Your task to perform on an android device: In the Calendar app, create an event called a book fair because I have a book fair to attend on Sunday with my friends.
Image 0: 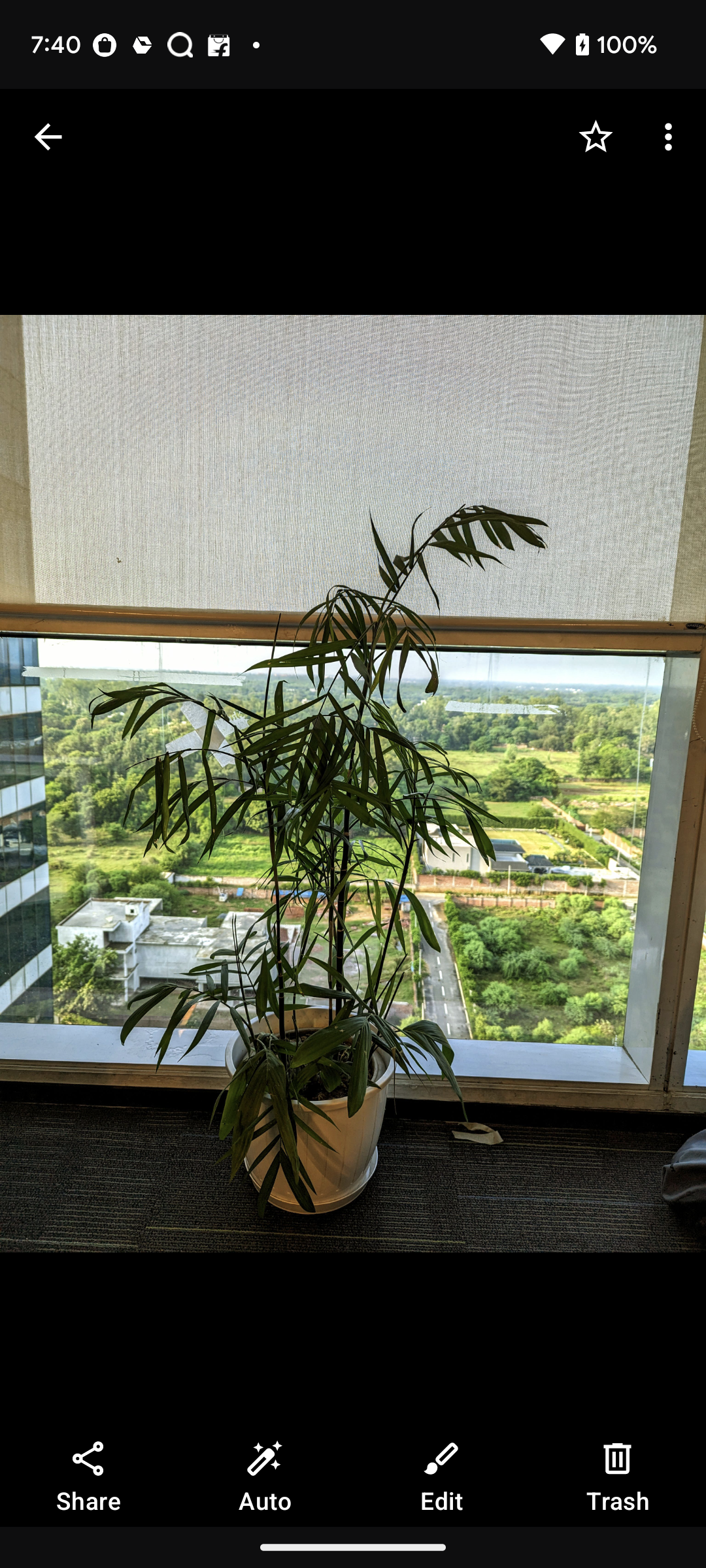
Open the calendar app.
Step 0: open app "Calendar"
Image 1: 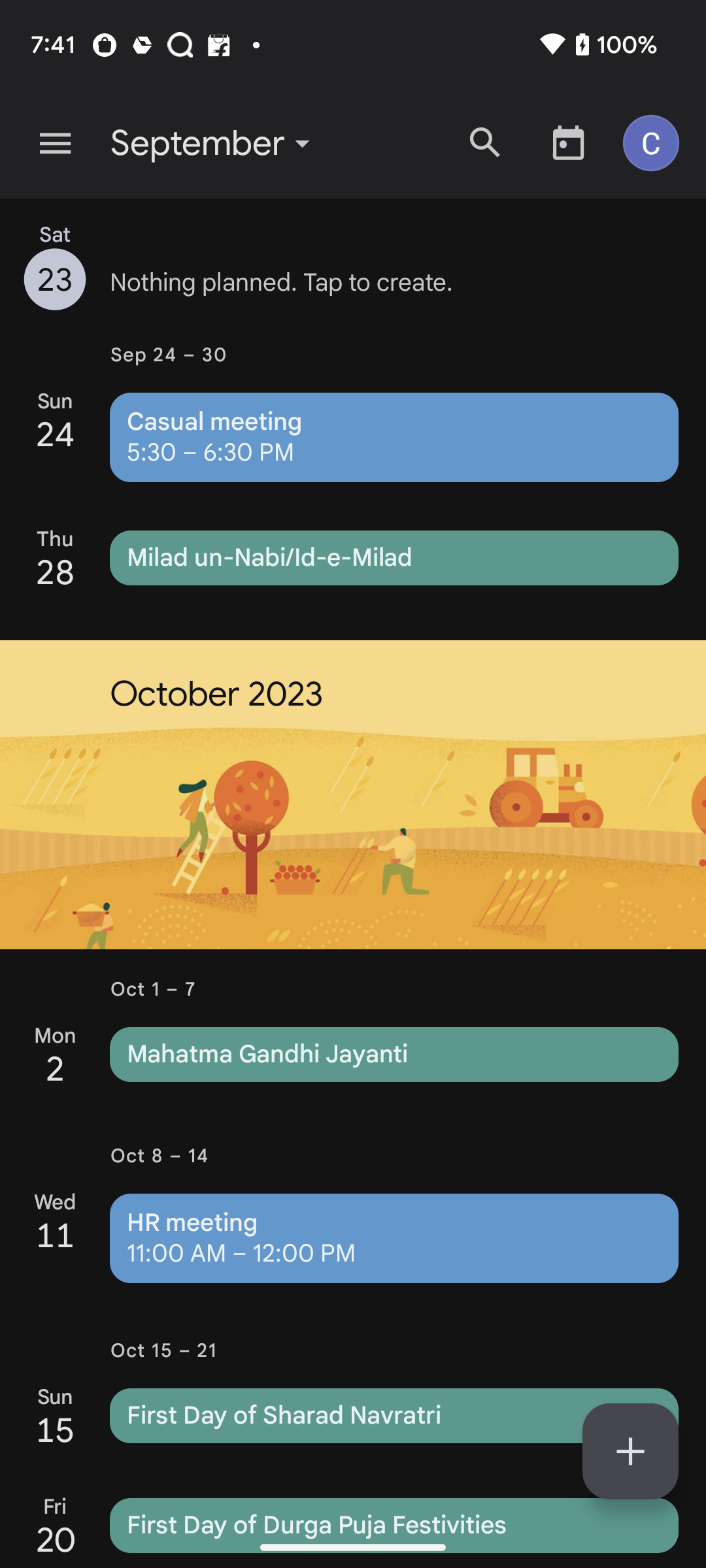
Click on the add icon at the bottom right corner of the screen.
Step 1: click (630, 1451)
Image 2: 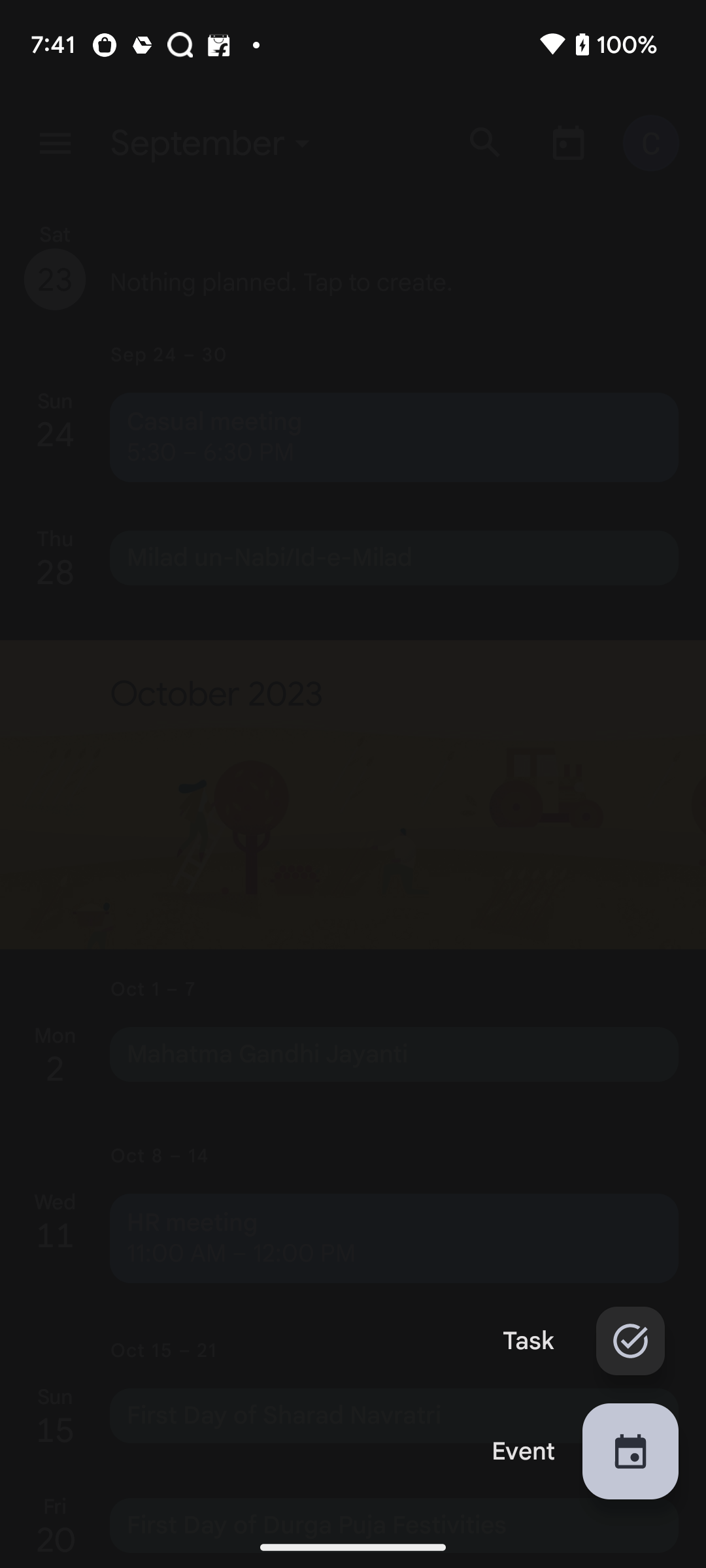
Click on the event option at the bottom right corner of the screen.
Step 2: click (630, 1451)
Image 3: 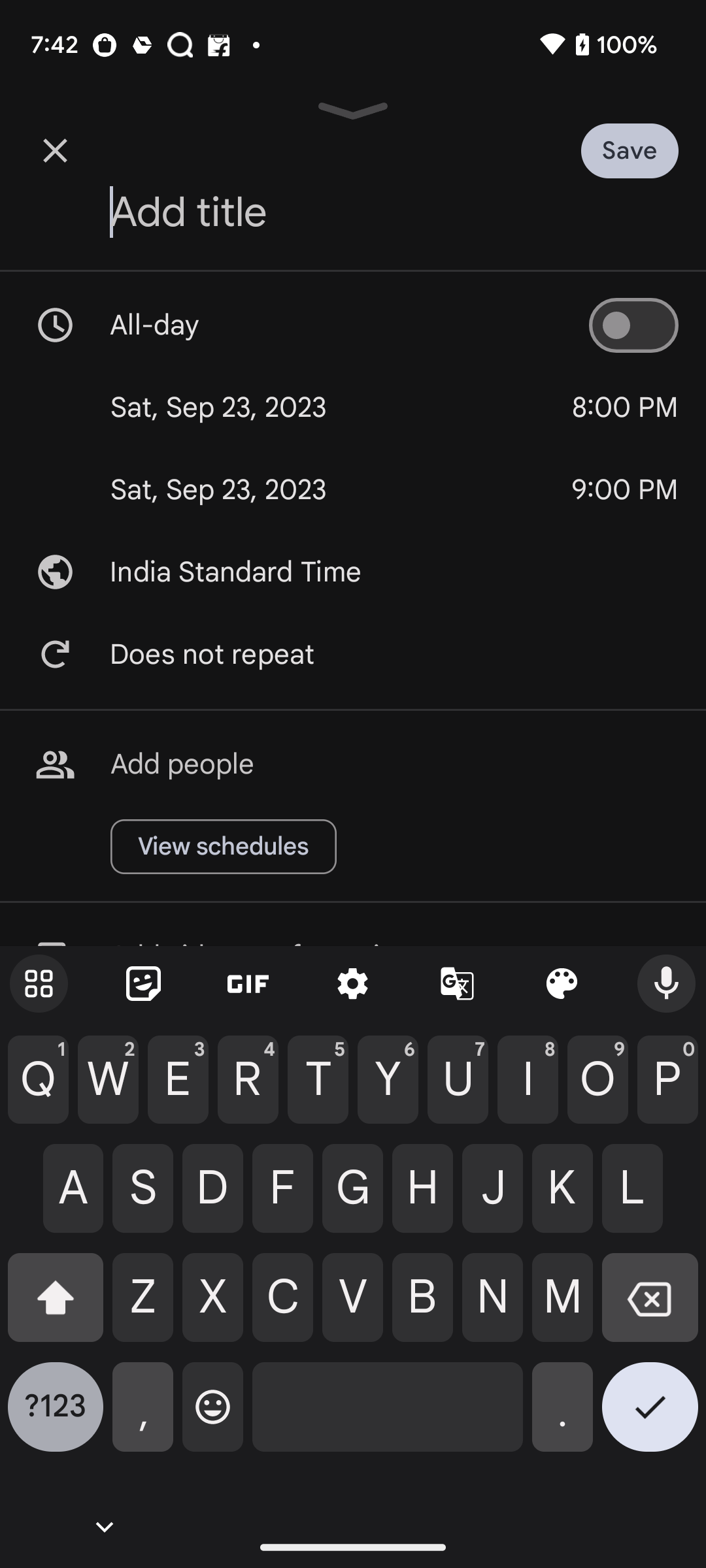
Type Book Fair as the title of the event.
Step 3: type "Book Fair"
Image 5: 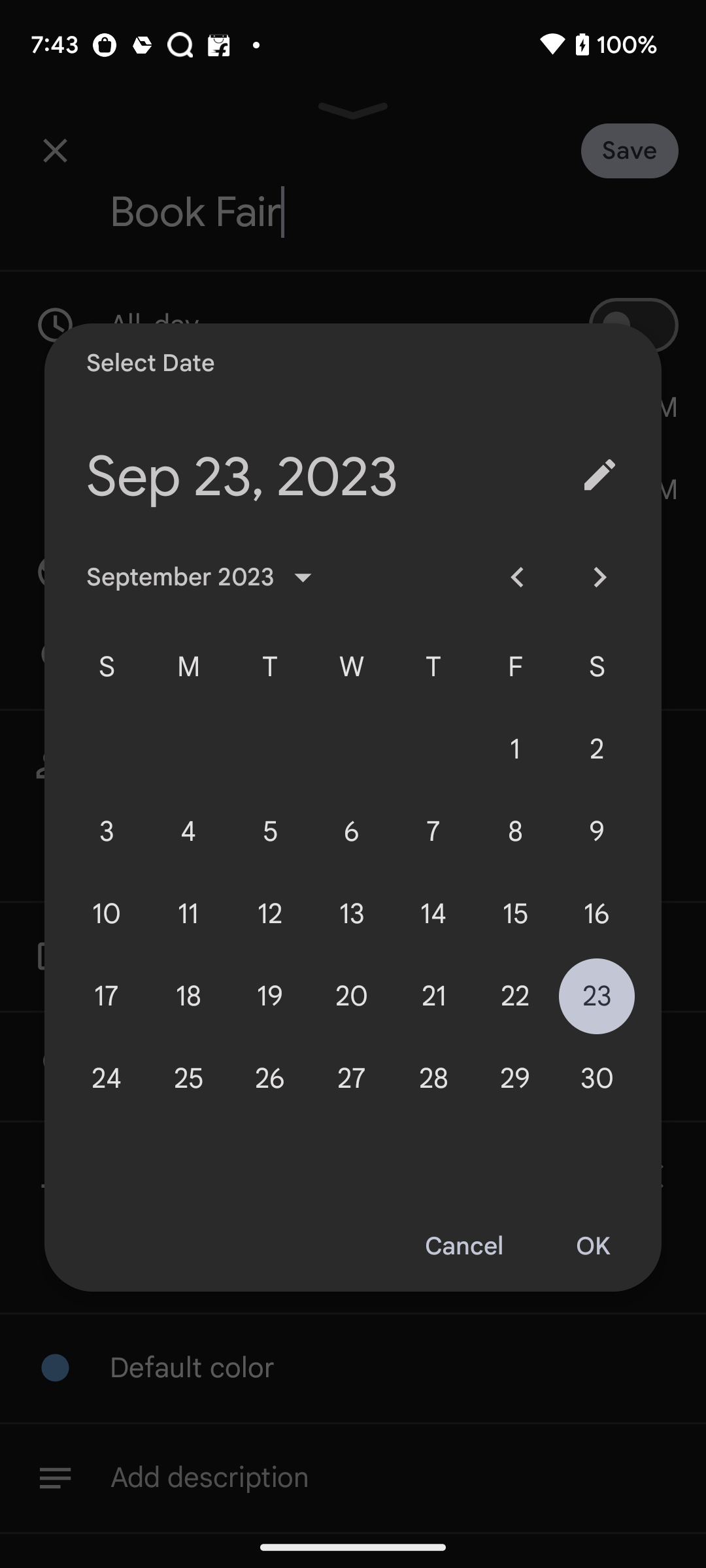
Select 24 September as the date. 
Step 5: click (106, 1078)
Image 6: 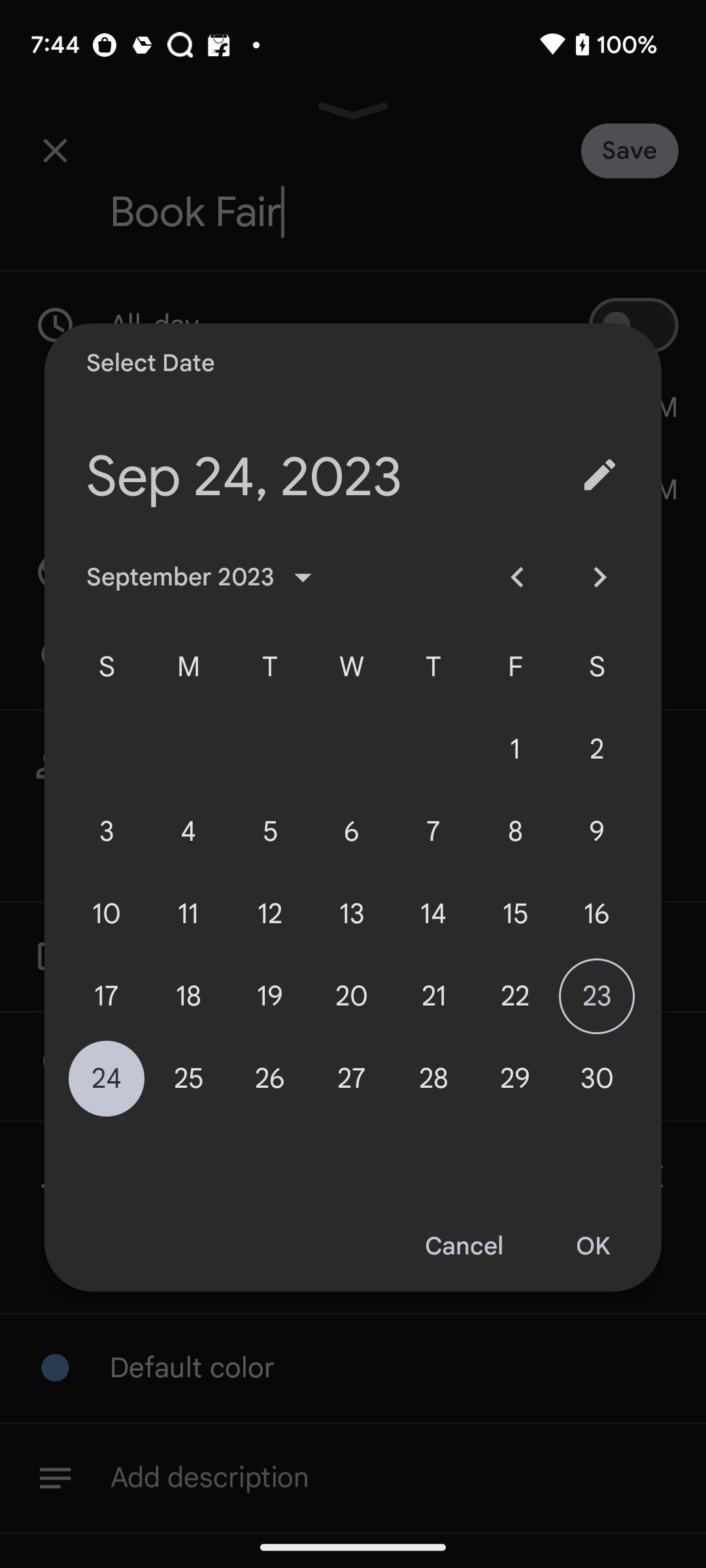
Click on the OK option at the bottom right corner of the screen.
Step 6: click (592, 1247)
Image 7: 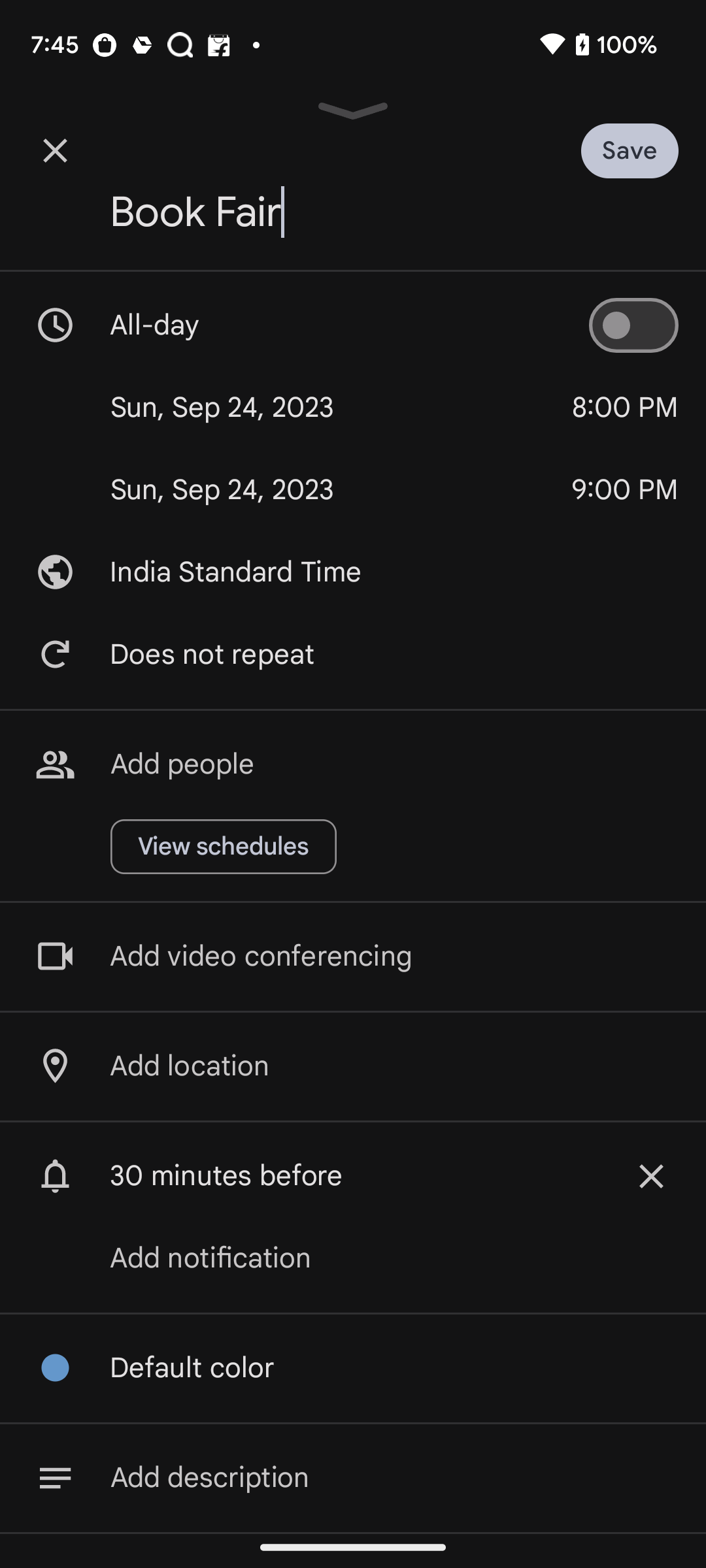
Click on the save option at the bottom right corner of the screen.
Step 7: click (658, 142)